Your task to perform on an android device: I'm getting a new smartphone because of a few technical concerns. Log out the Busuu now.
Image 0: 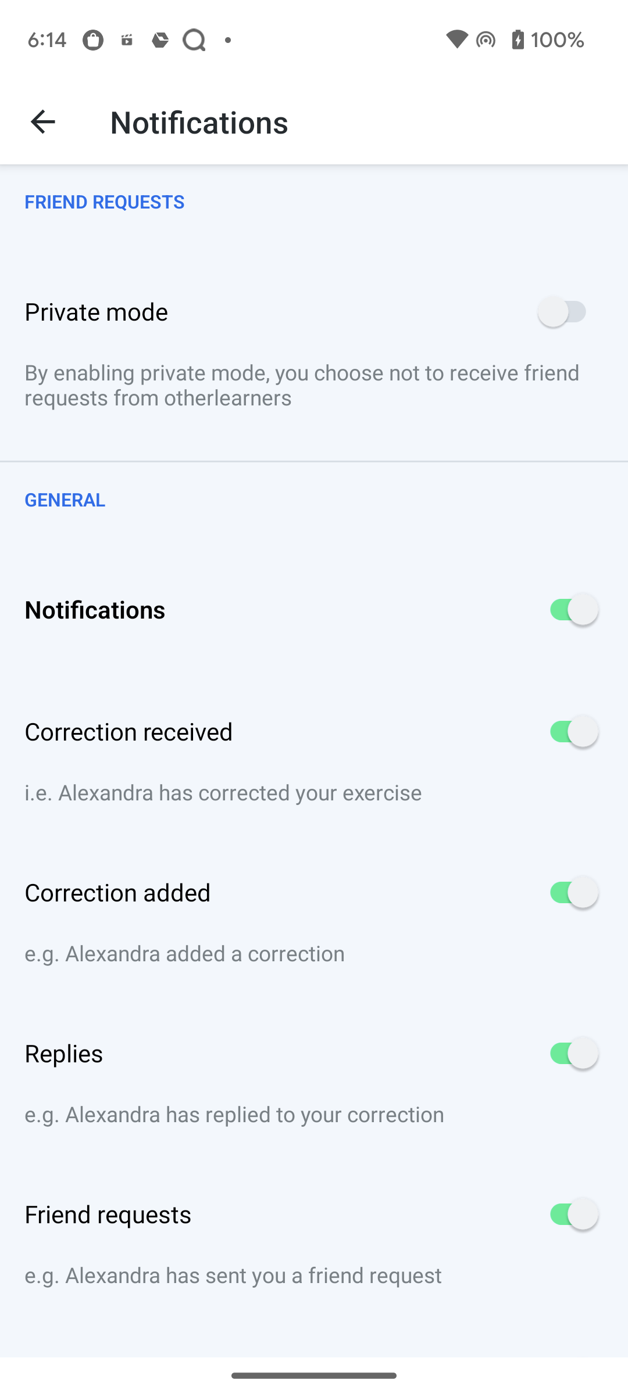
go back to the previous page
Step 0: press back button
Image 1: 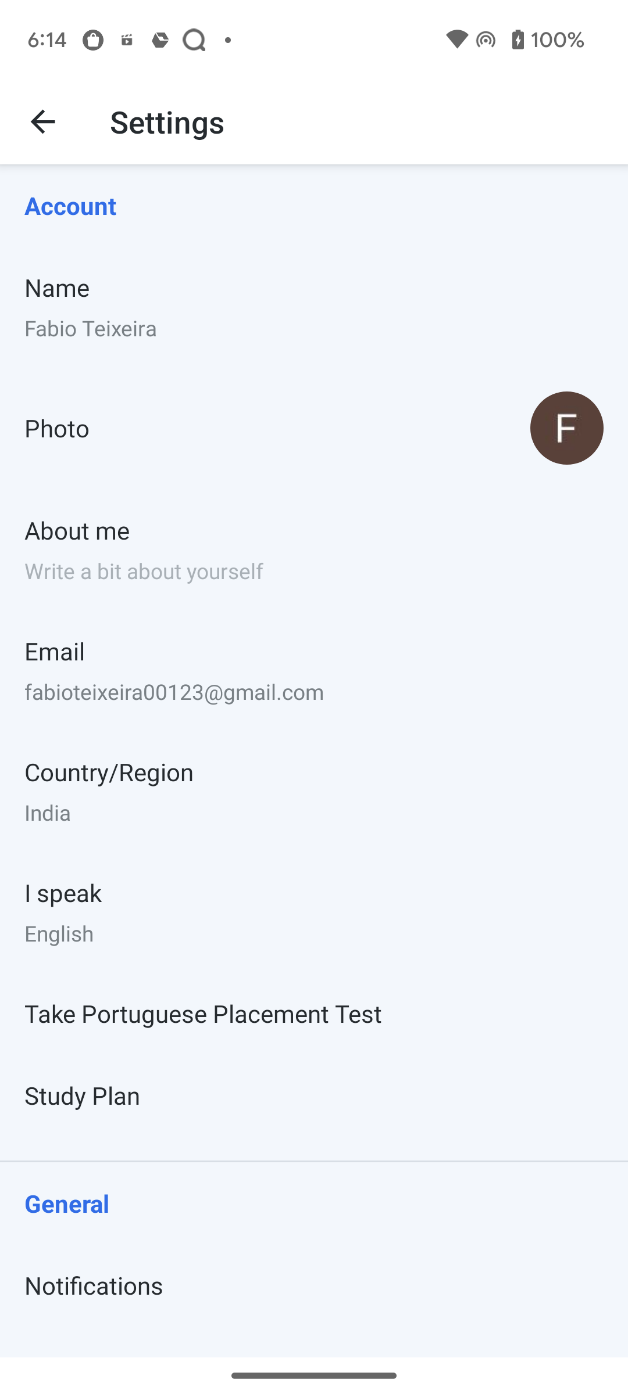
swipe up
Step 1: scroll down
Image 2: 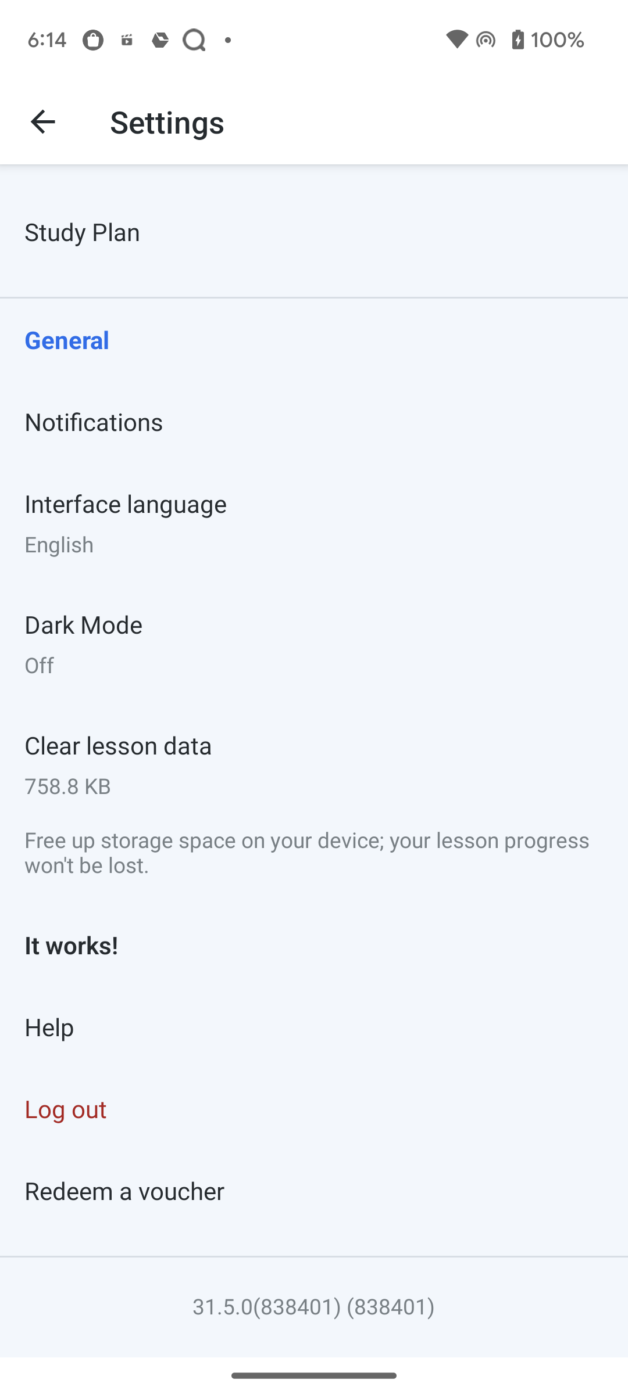
Click on Log out 
Step 2: click (66, 1108)